Your task to perform on an android device: Mared and I are arranging a trip to Quebec therefore searching for properties to rent for our stay in the Redfin app..
Image 0: 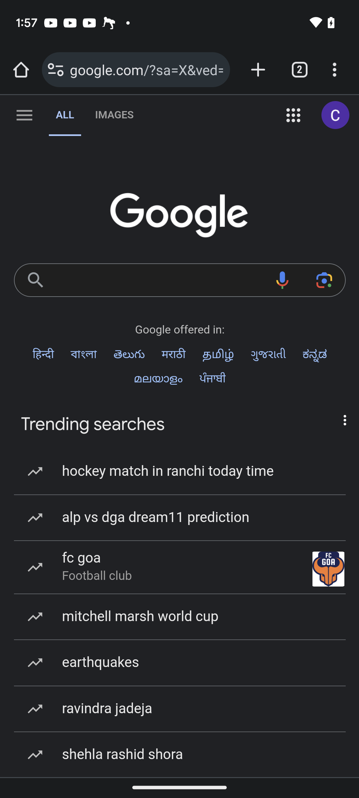
Open redfin app
Step 0: open app "Redfin"
Image 1: 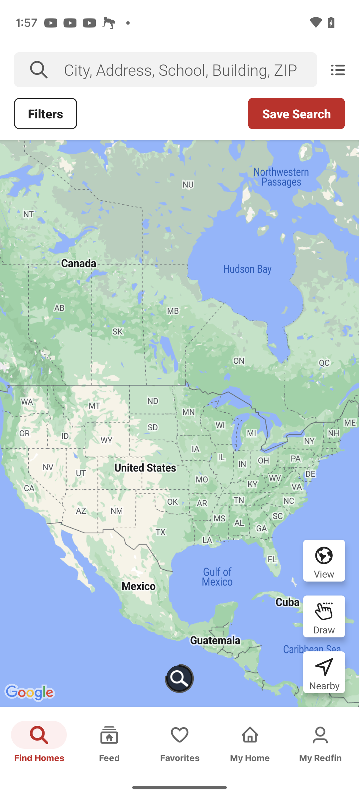
Click on the search bar at the top of the screen
Step 1: click (190, 70)
Image 3: 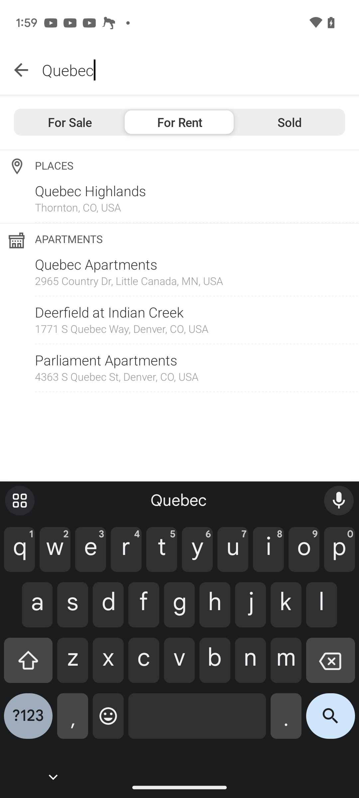
Click on the third search result
Step 3: click (96, 261)
Image 4: 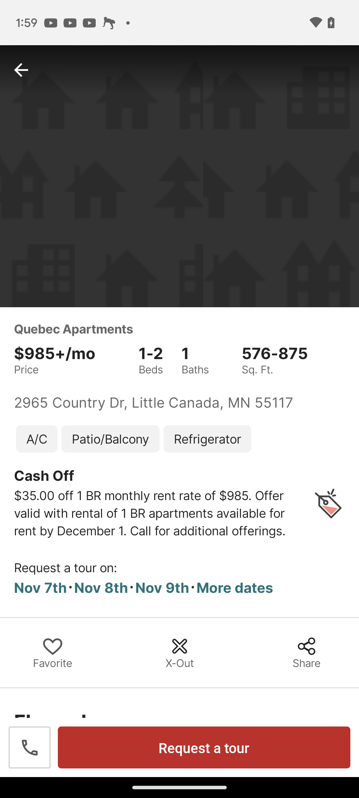
Click on the third search result
Step 4: wait